Your task to perform on an android device: My first photo in the Gallery app seems like a blurry photo, and I don't want it in my gallery, so delete the first photo in my gallery.
Image 0: 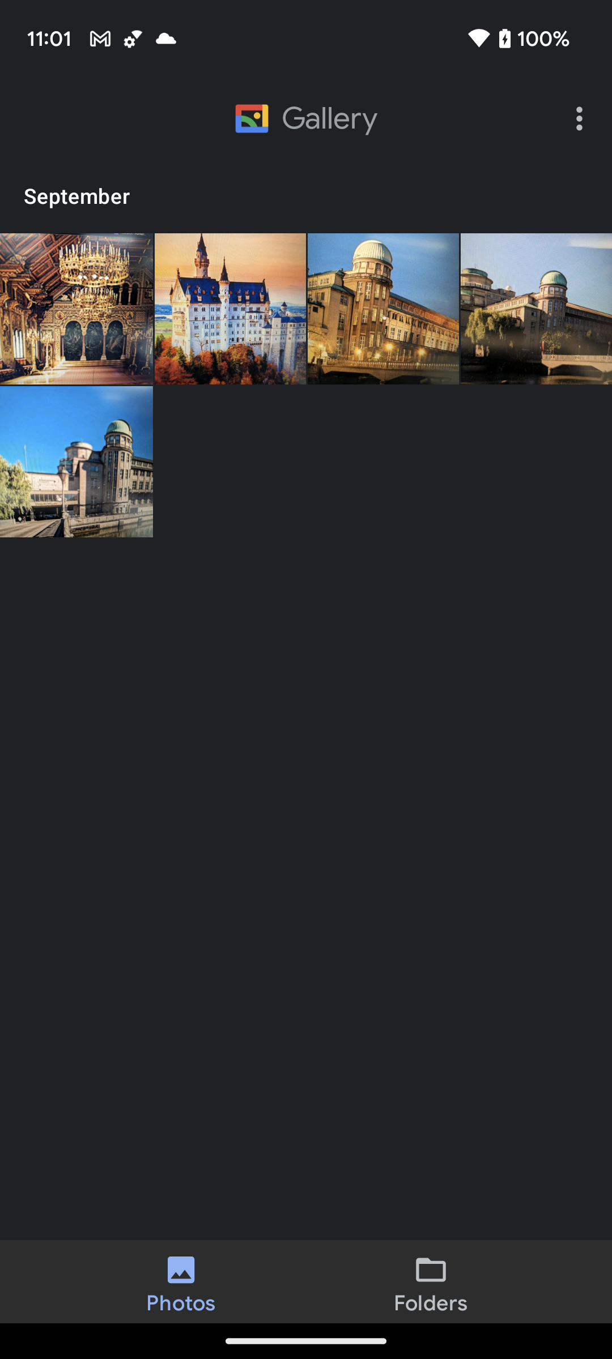
Click on the first photo to view the delete option
Step 0: click (76, 461)
Image 1: 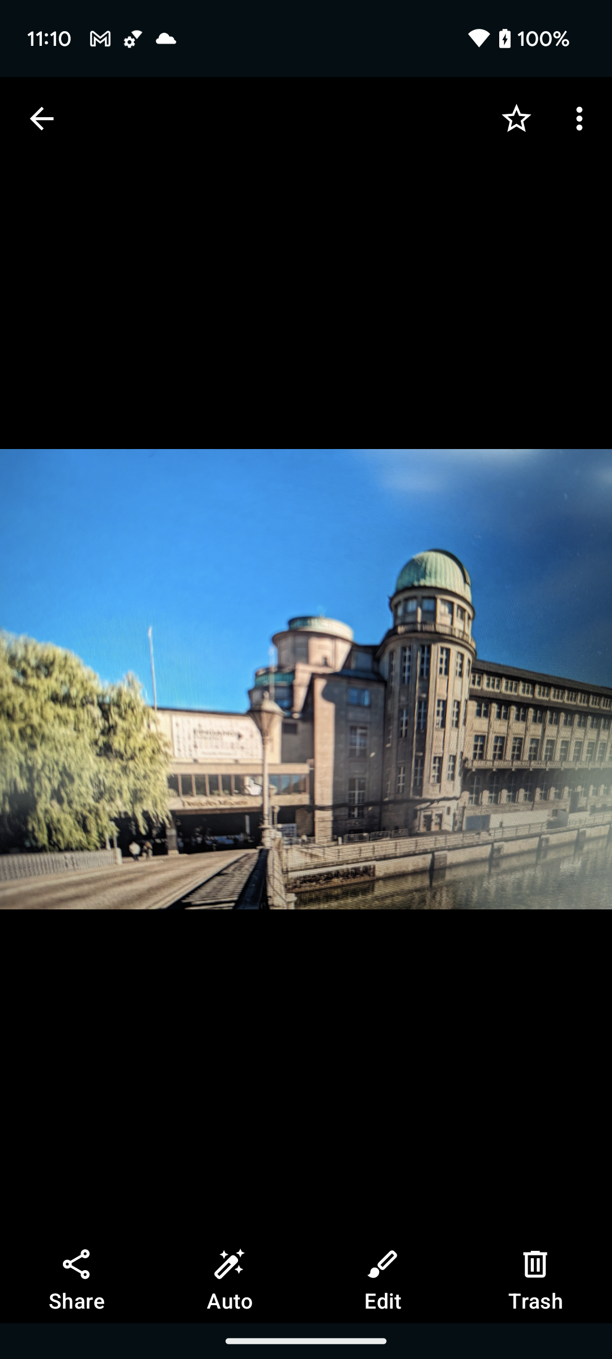
Click on the Trash button at the bottom right corner of the screen to remove this photo from the gallery
Step 1: click (535, 1281)
Image 2: 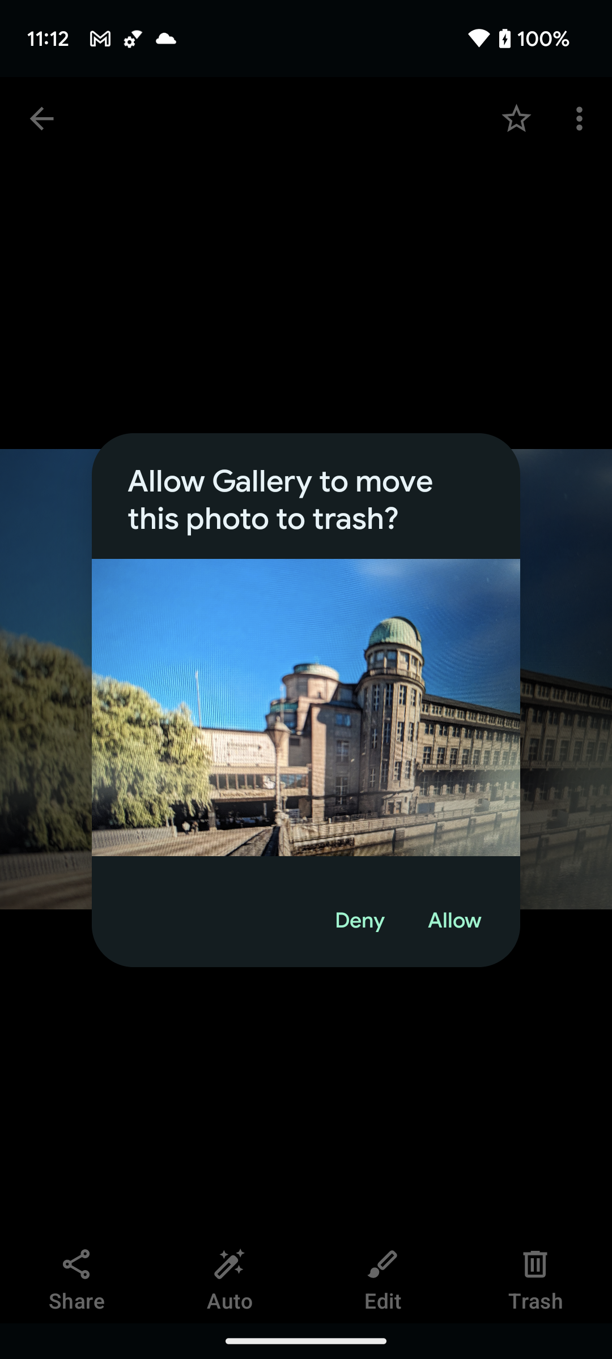
Click on the Allow button to delete this photo from the gallery
Step 2: click (454, 921)